Your task to perform on an android device: on the Side Chef App, unfollow Amee's Savoury Dish
Image 0: 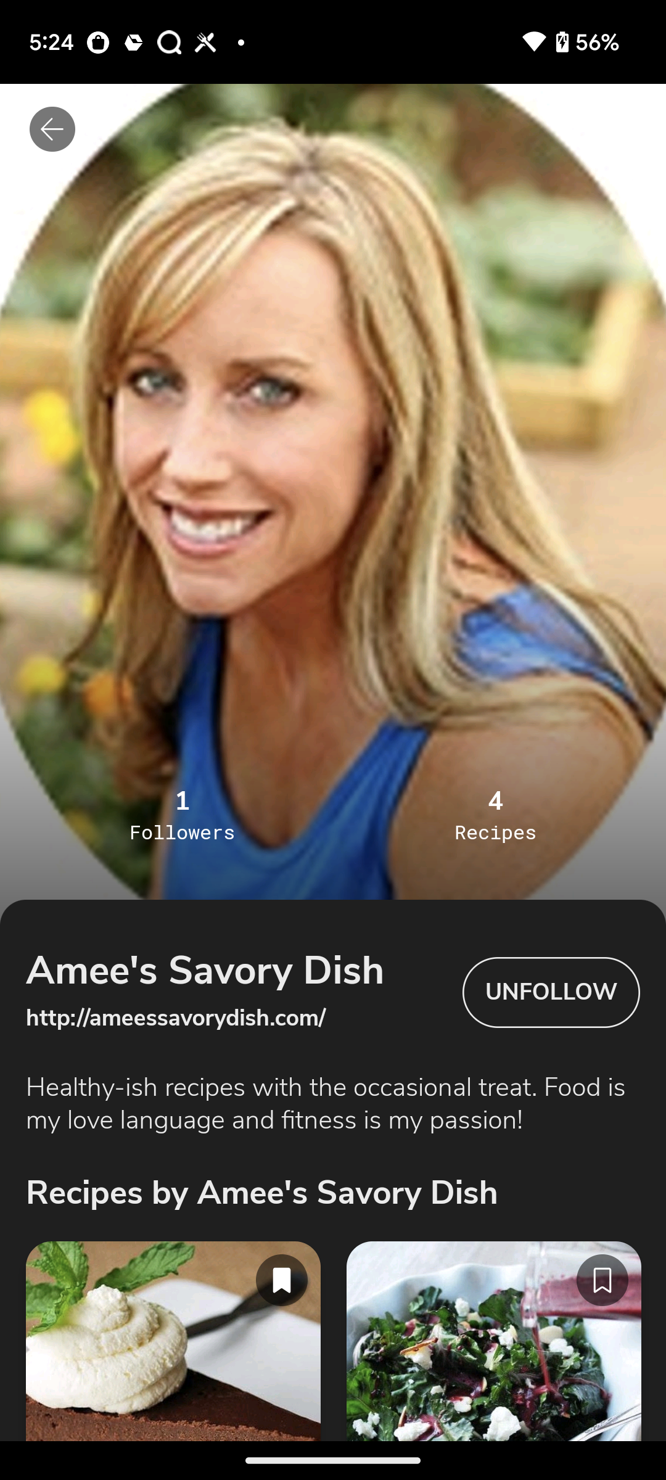
Click on UNFOLLOW button
Step 0: click (551, 993)